Your task to perform on an android device: I want to switch the ReadEra app's Light theme to Dark.
Image 0: 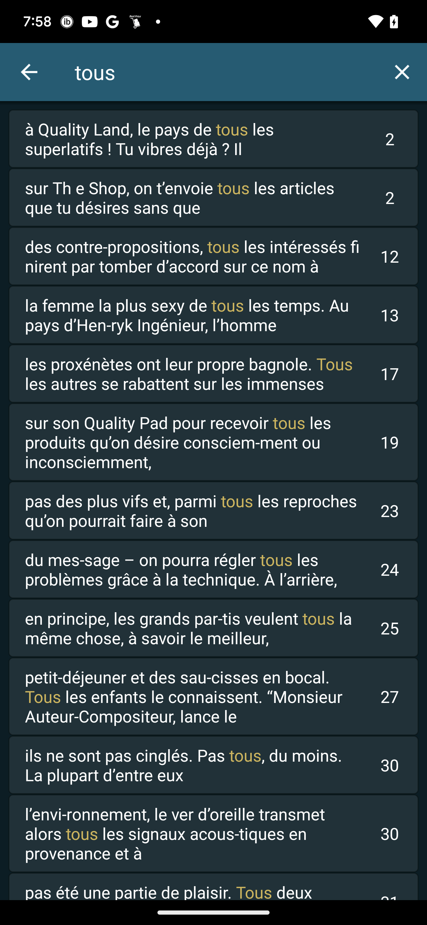
Go back to the previous page
Step 0: press back button
Image 1: 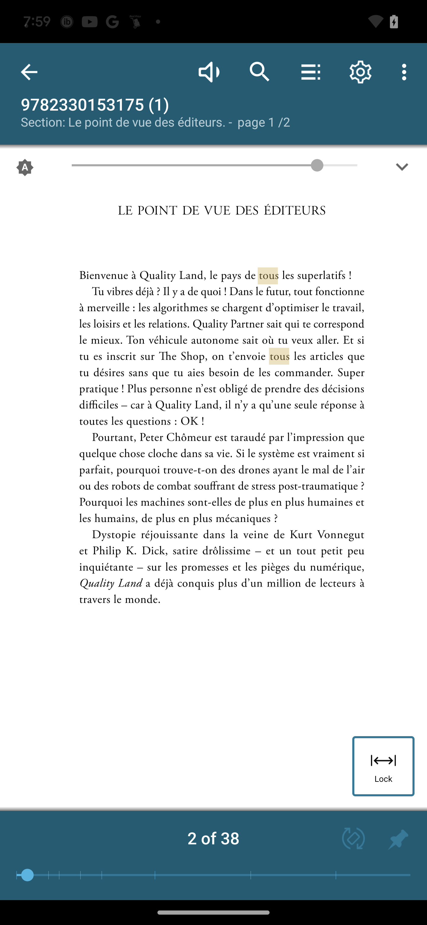
Click on the setting icon
Step 1: click (361, 72)
Image 2: 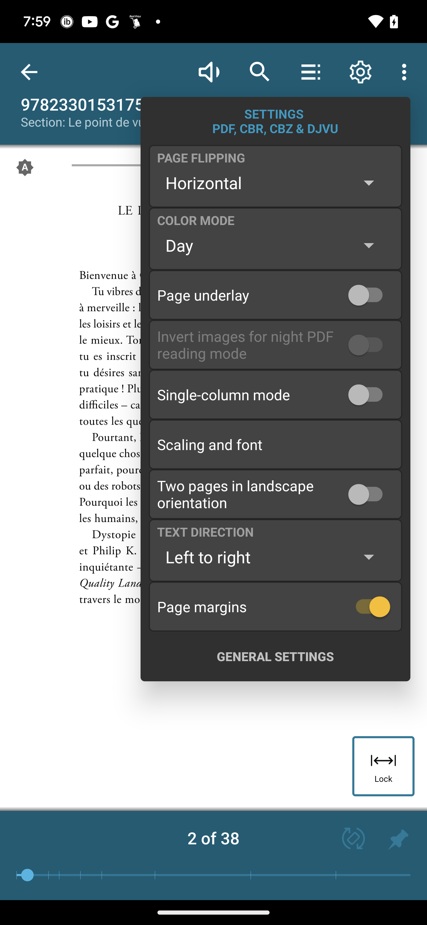
Click on the Color mode
Step 2: click (255, 245)
Image 3: 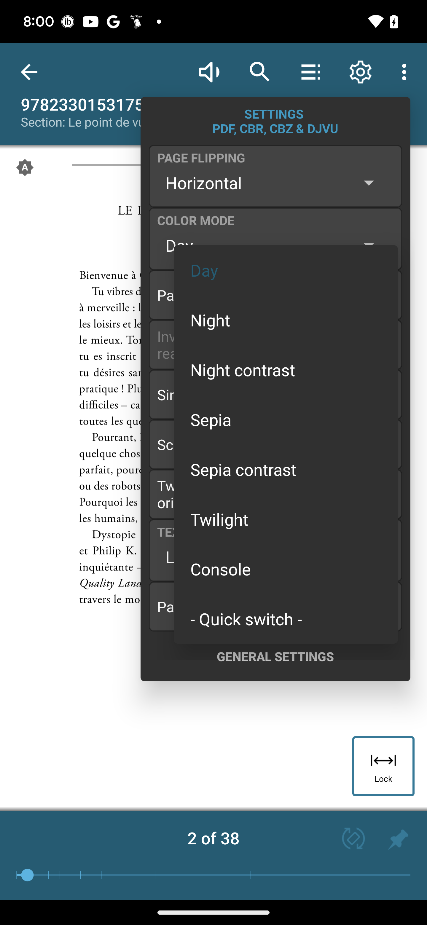
Click on the night mode option
Step 3: click (210, 320)